Your task to perform on an android device: Listen to audio on the Memrise app.
Image 0: 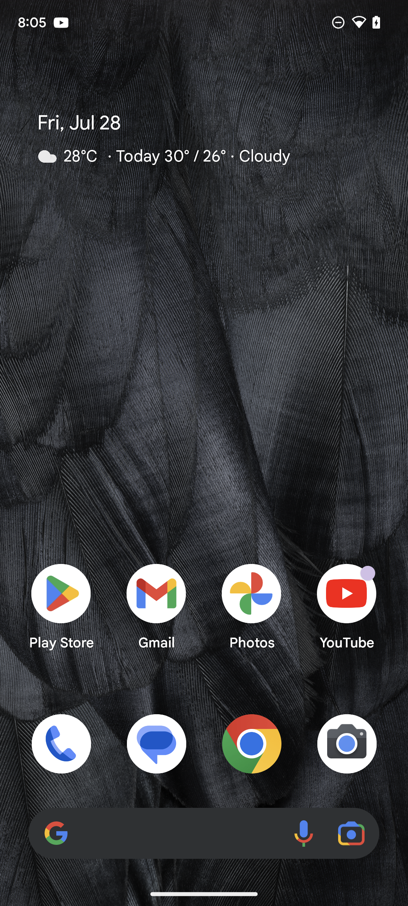
Open the Memrise app.
Step 0: open app "Memrise"
Image 1: 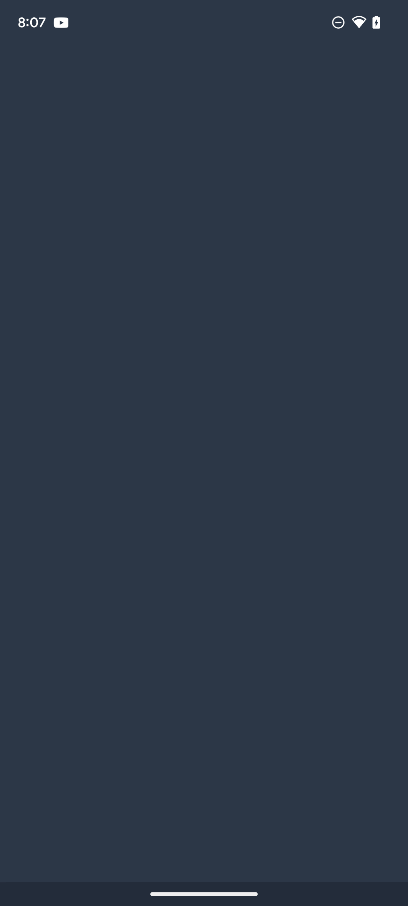
Open the Memrise app.
Step 1: wait
Image 2: 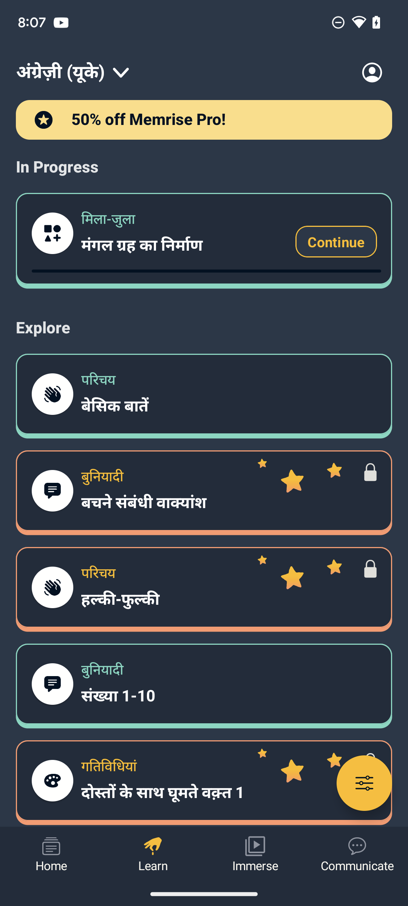
Click on the second option to learn from the audio.
Step 2: wait
Image 3: 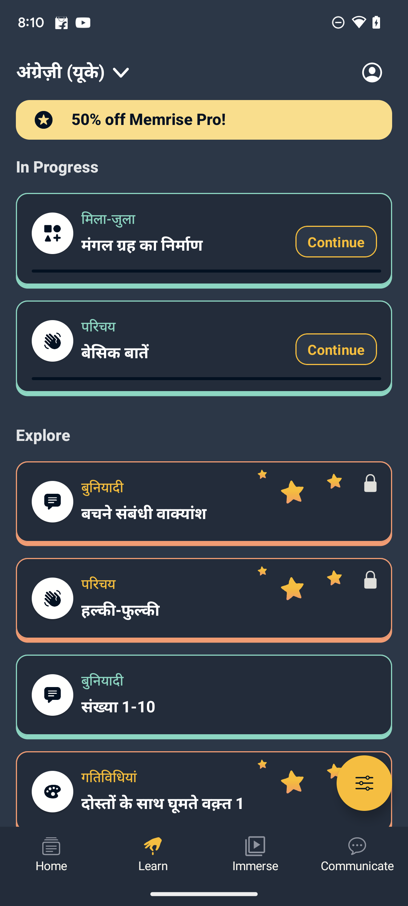
Click on the second option to learn from the audio.
Step 3: click (336, 349)